Your task to perform on an android device: The first shoe on the list looks interesting, so I'd want to see more information about it.
Image 0: 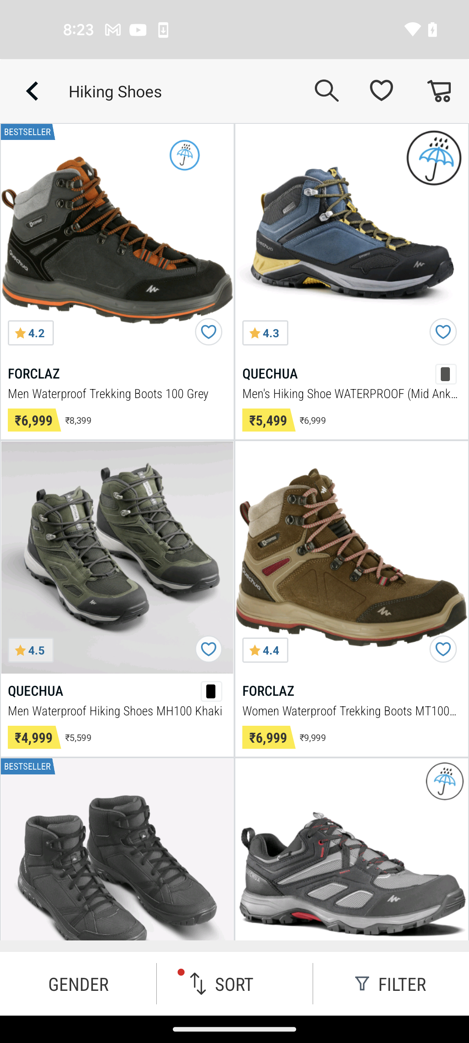
click on the first product from the list
Step 0: click (174, 240)
Image 1: 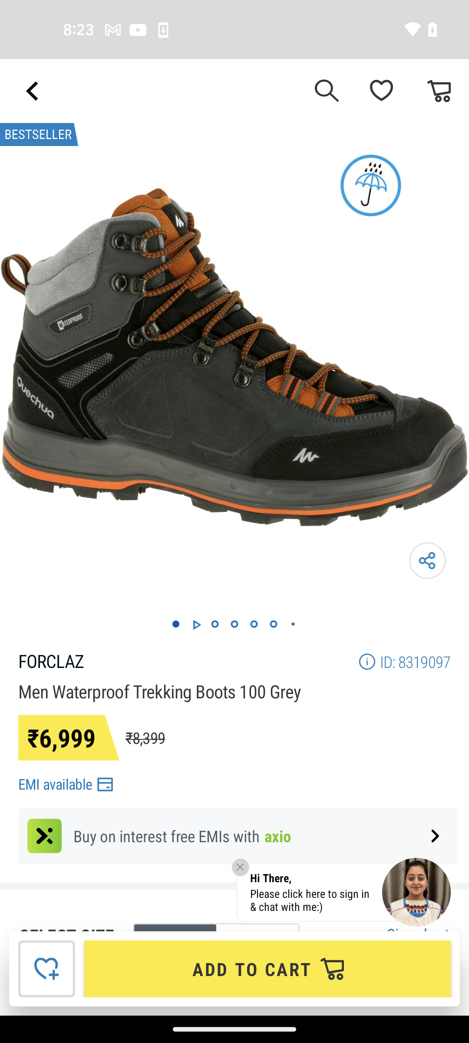
scroll down to see details
Step 1: scroll down
Image 2: 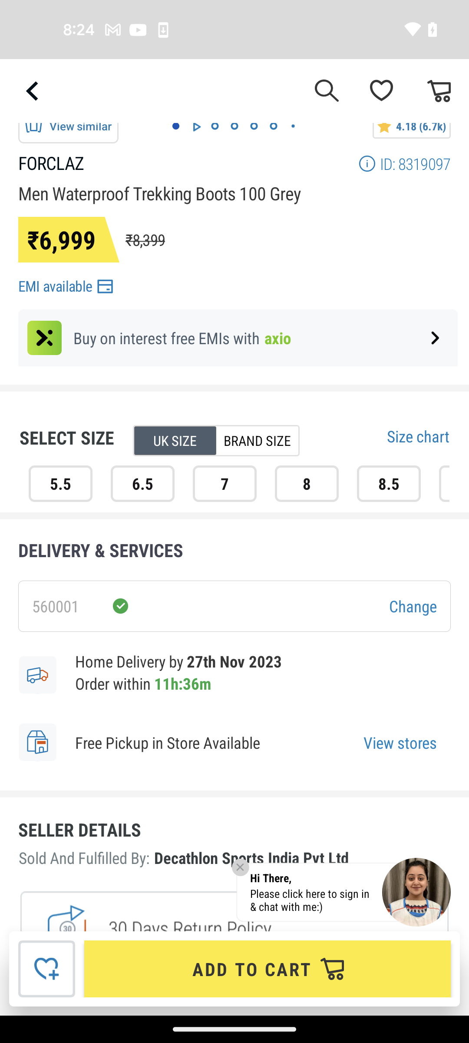
scroll down to see details
Step 2: scroll down
Image 4: 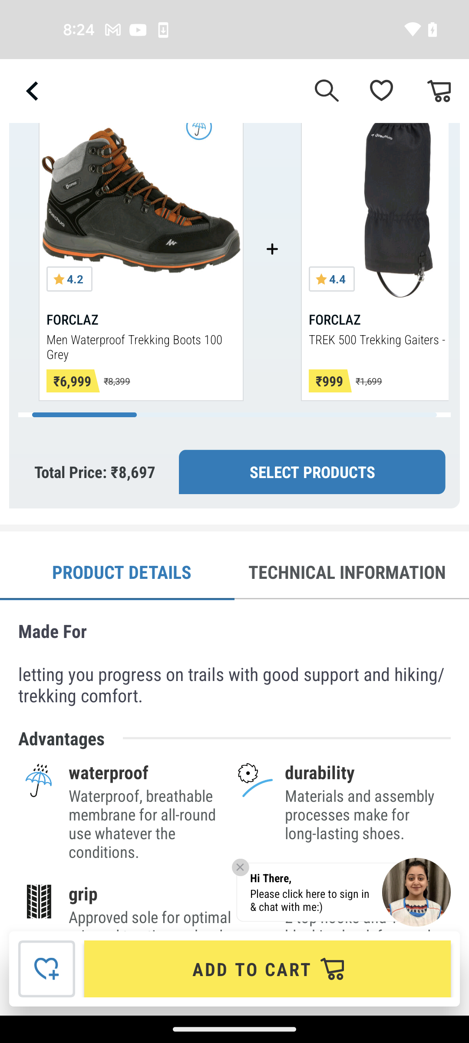
scroll down to see details
Step 4: scroll down